Your task to perform on an android device: I am looking for the laptop standing desk, so apply the category filter and look for the lap desk for me on the Amazon app.
Image 0: 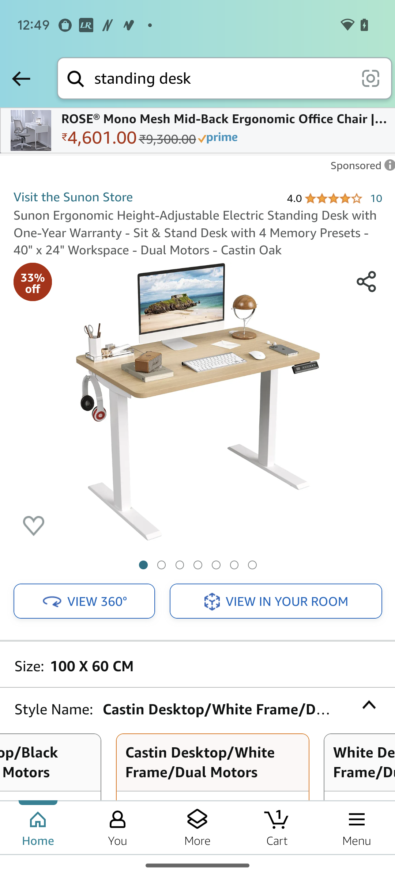
Go back to the previous page.
Step 0: press back button
Image 1: 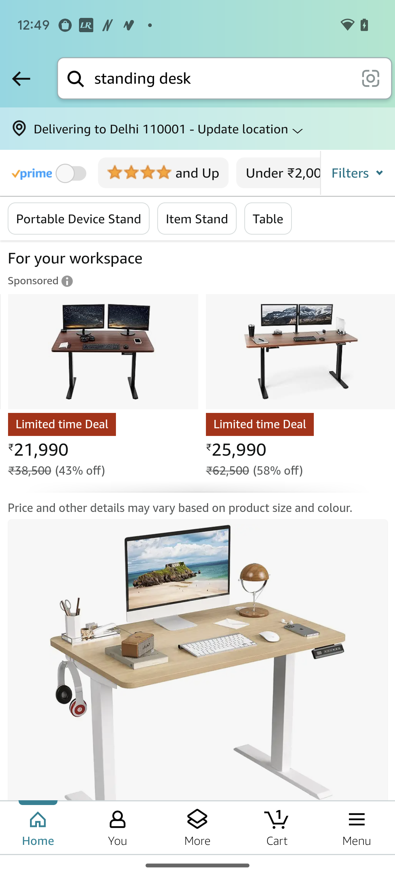
Click on the Filter tab.
Step 1: click (405, 172)
Image 2: 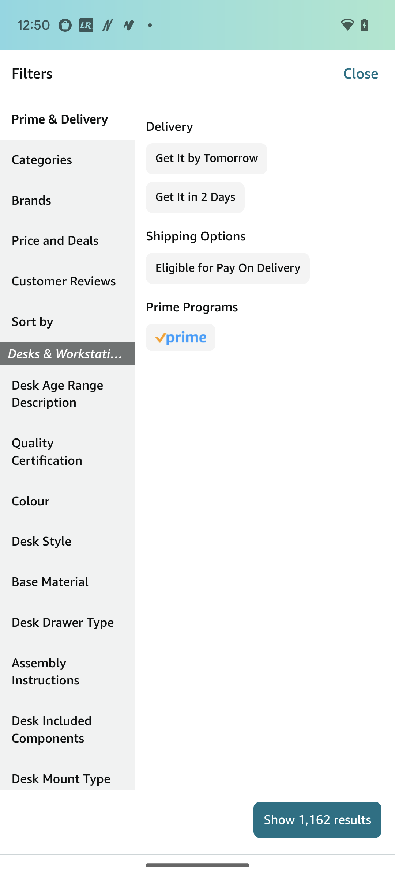
Click on the tab "Categories".
Step 2: click (68, 160)
Image 3: 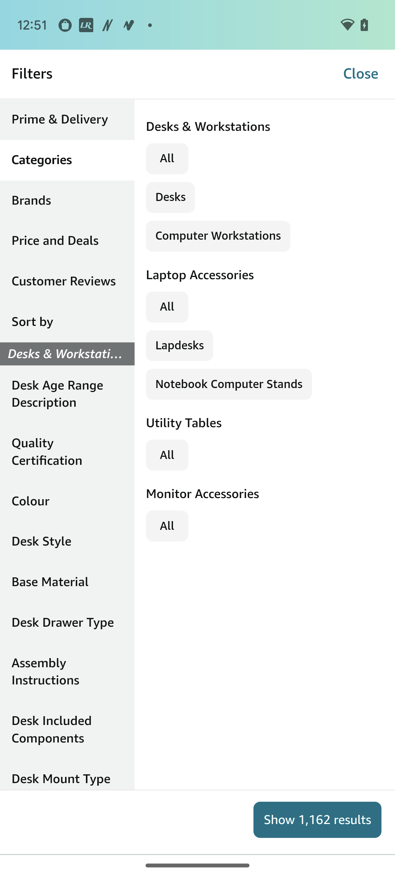
Click on the tab "Lapdesks".
Step 3: click (179, 345)
Image 4: 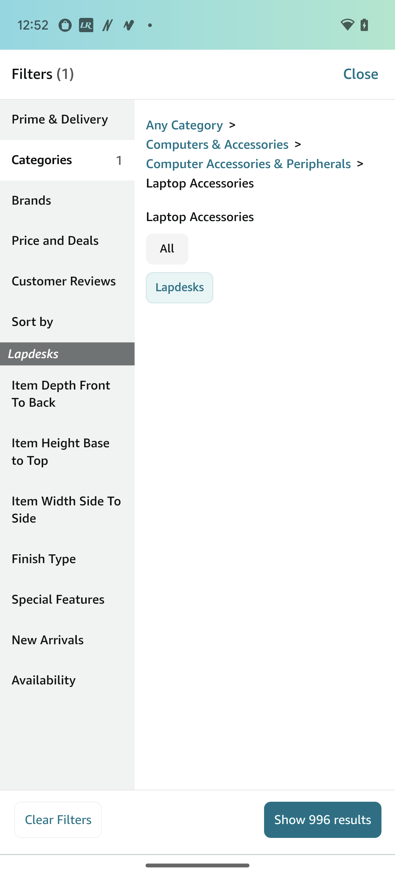
click on the tab "Show 996 Results" at the bottom.
Step 4: click (323, 819)